Your task to perform on an android device: My wife Claire Blanc coaxed me with an artistic voice to order food from Le Voltaire because she doesn't want to cook the food.Search Le Voltaire restaurant in the OpenTable app
Image 0: 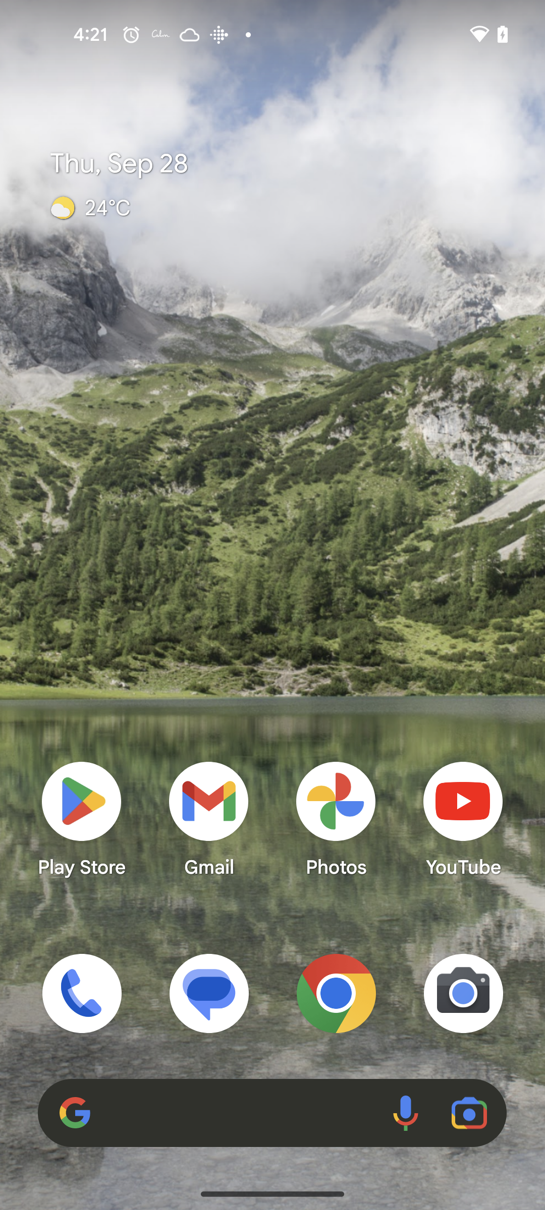
Open the OpenTable app
Step 0: open app "OpenTable"
Image 2: 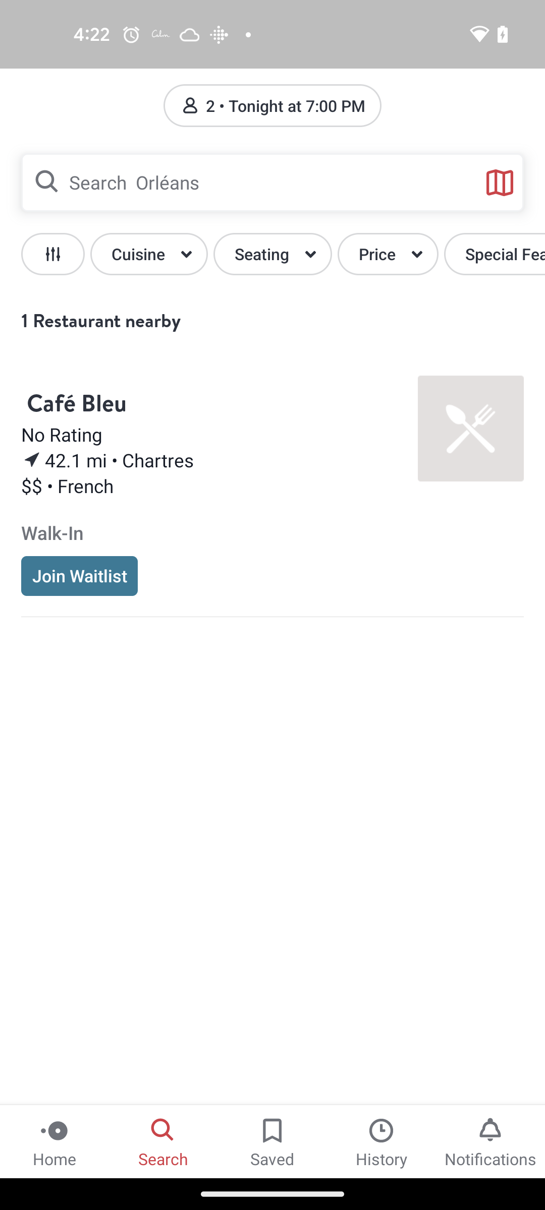
Click on the search icon in the search bar at the top of the screen
Step 2: click (47, 182)
Image 3: 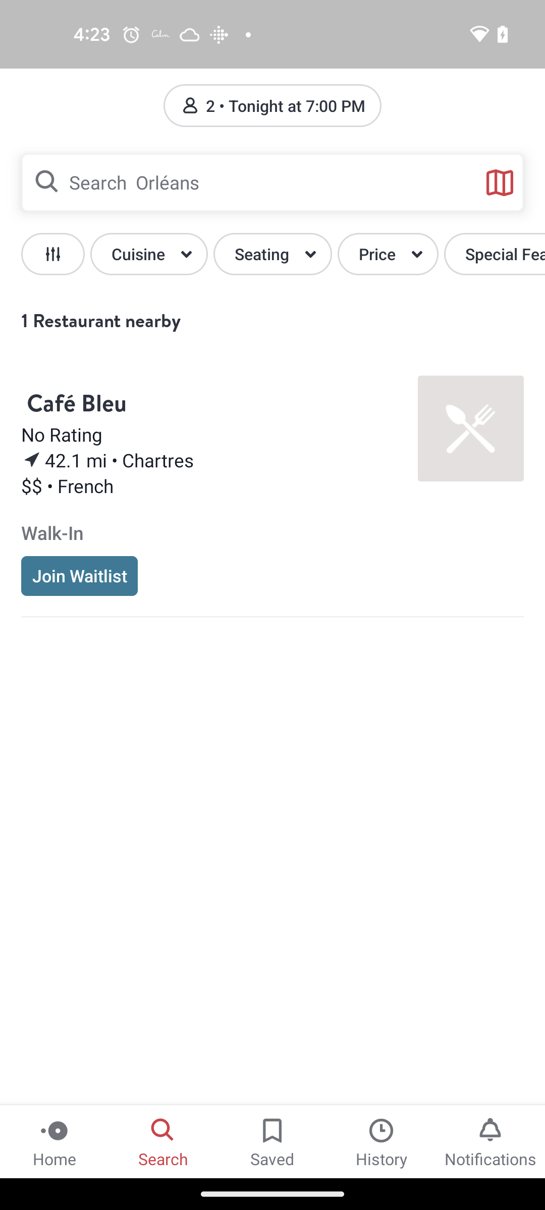
Click on the search icon in the search bar at the top of the screen
Step 3: click (47, 182)
Image 4: 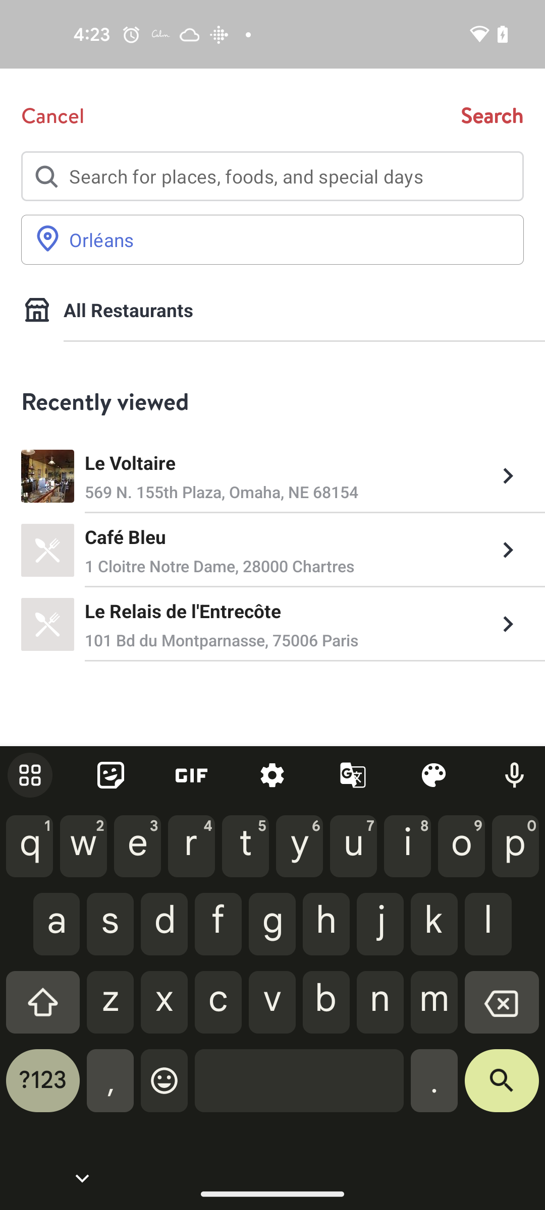
Search for Le Voltaire restaurant
Step 4: type "Le Voltaire"
Image 5: 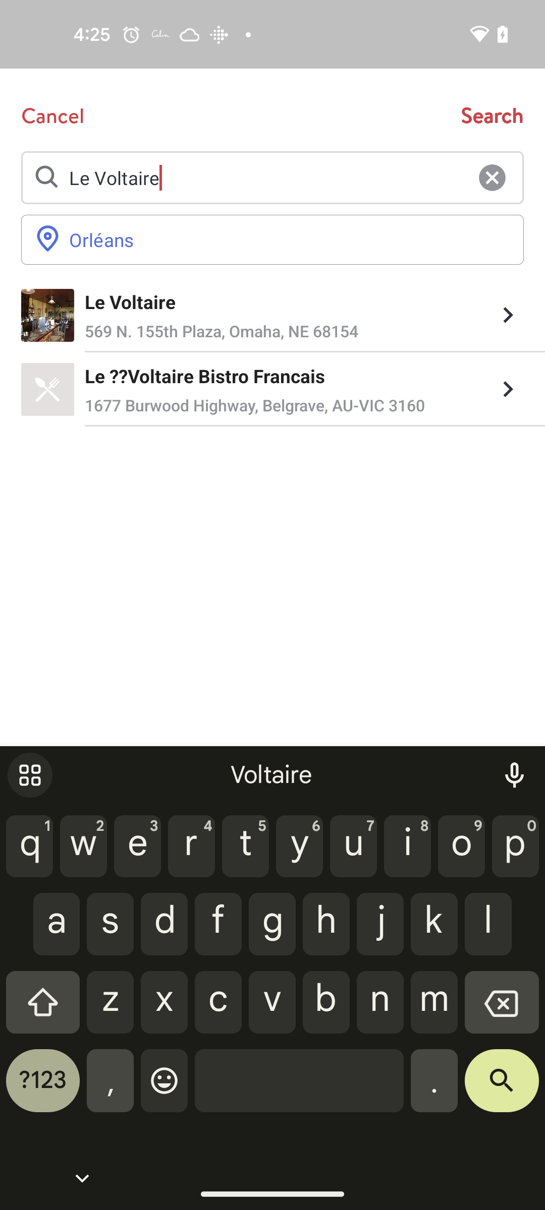
Click on the first suggested search result
Step 5: click (288, 301)